Your task to perform on an android device: In the Balance app, I would like to listen to Sleep Meditation for Deep sleep so i can have a peaceful night's rest.
Image 0: 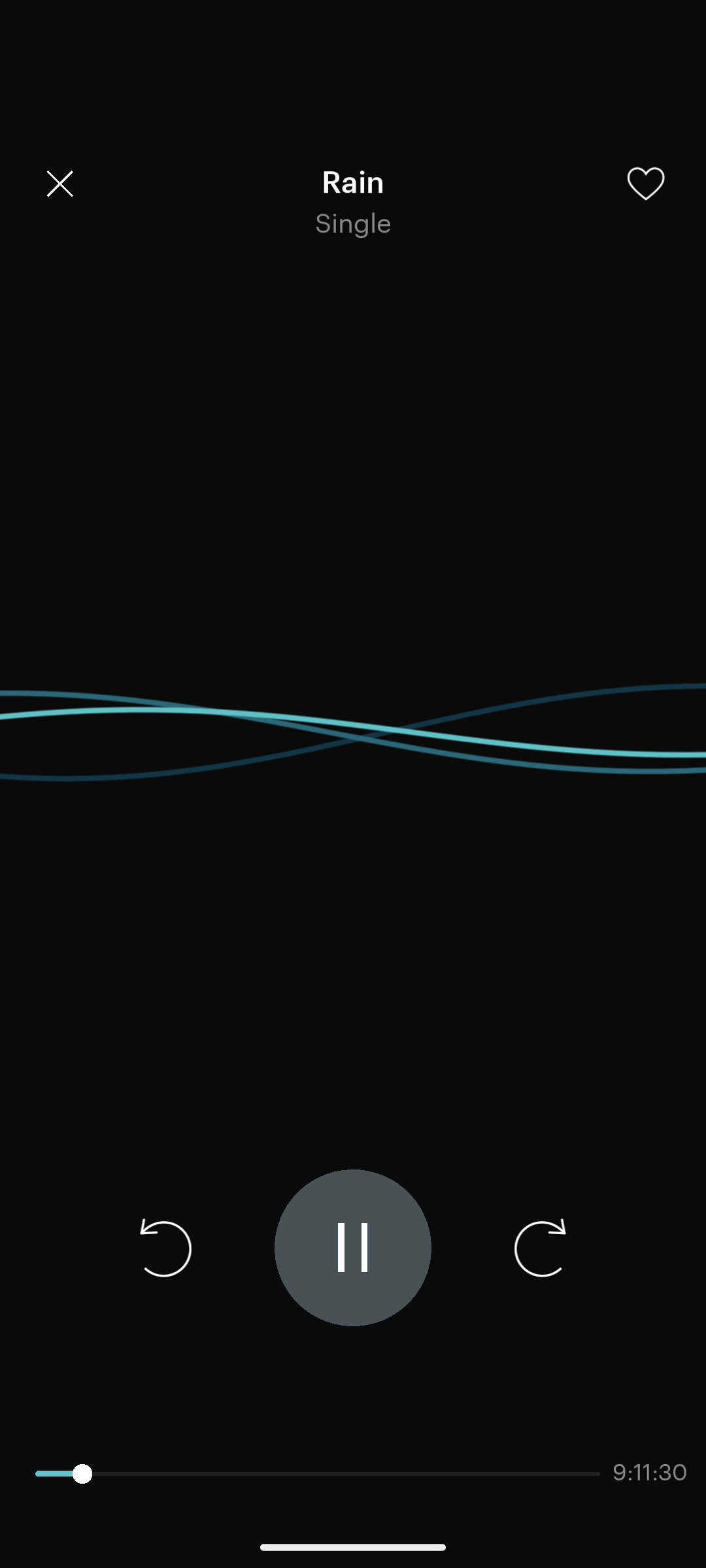
Click on the close icon
Step 0: click (46, 188)
Image 1: 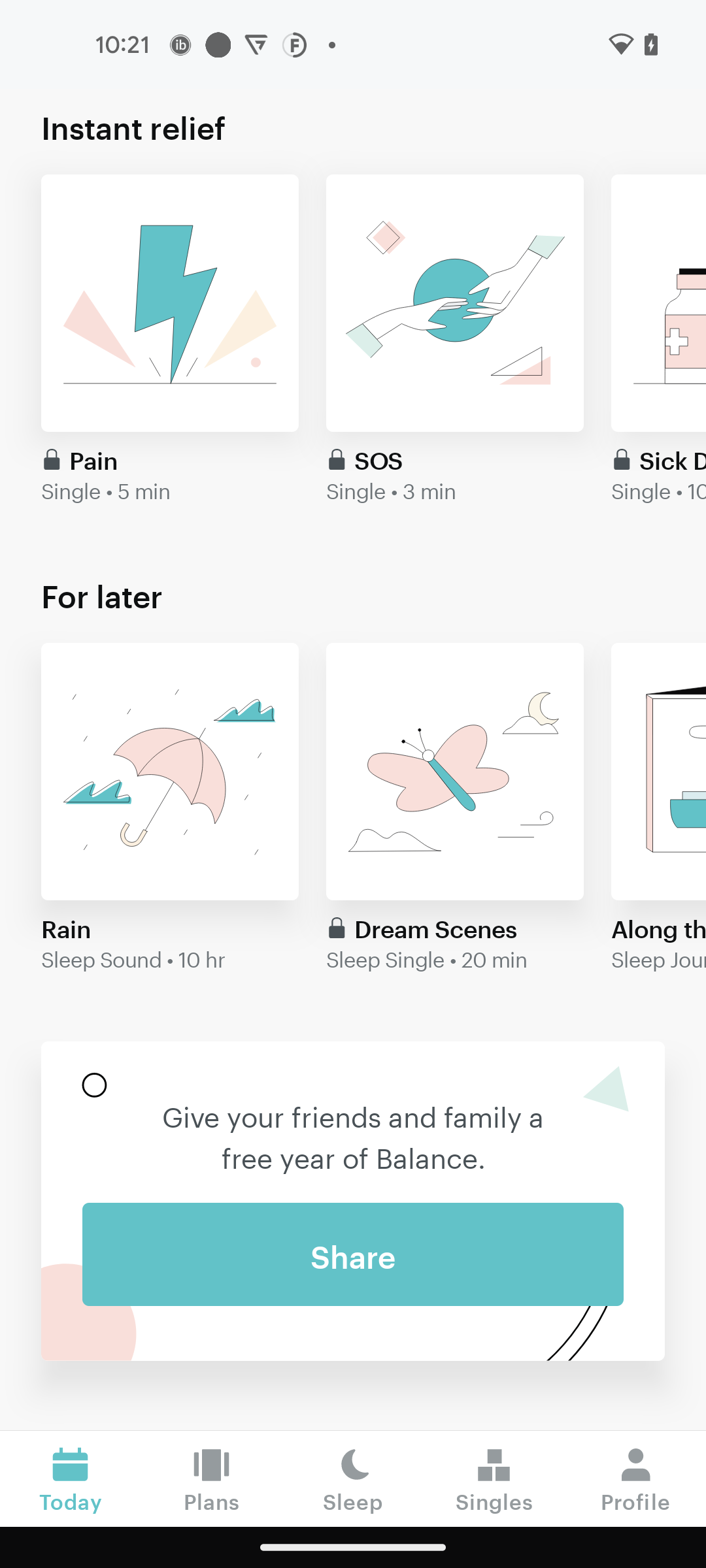
Click on the Sleep tab
Step 1: click (353, 1478)
Image 2: 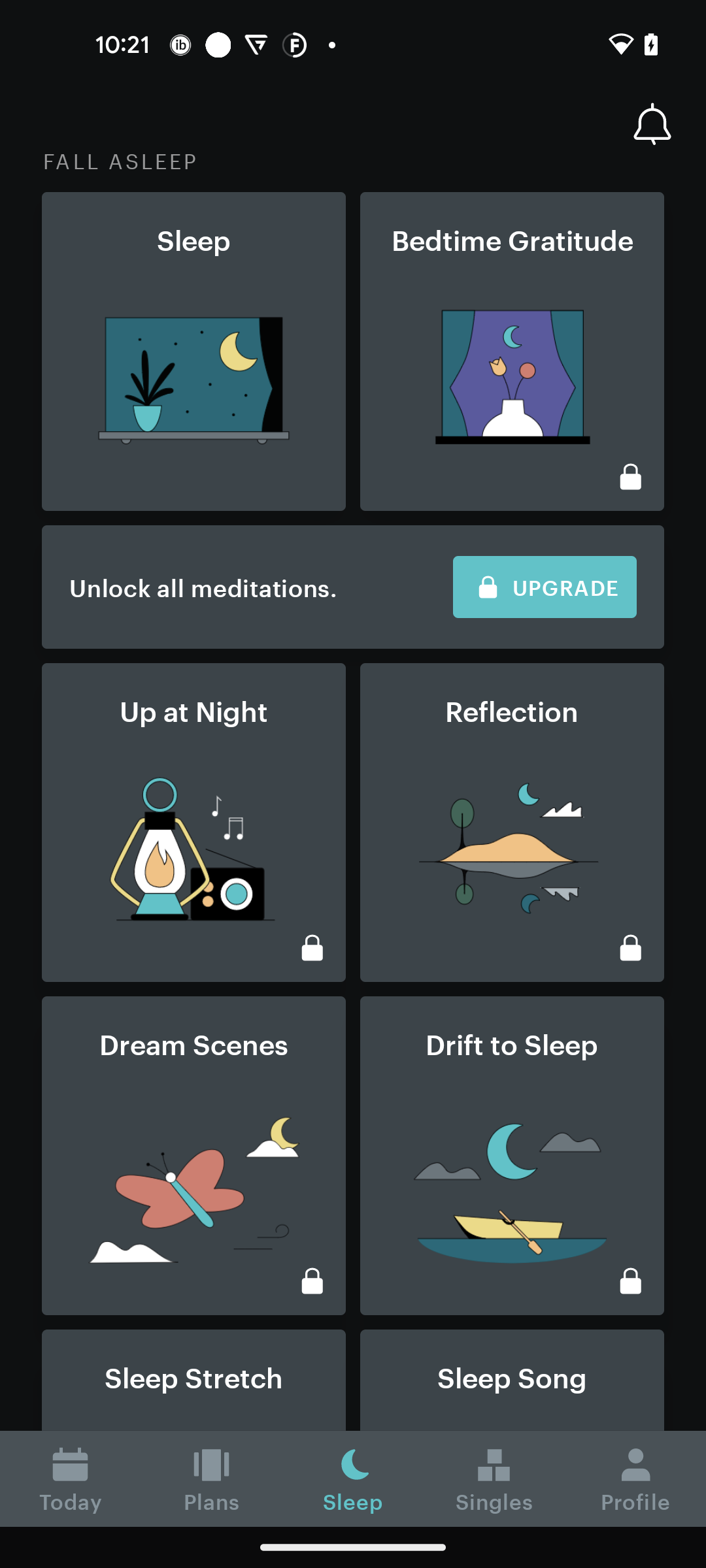
Click on the sleep option
Step 2: click (192, 346)
Image 3: 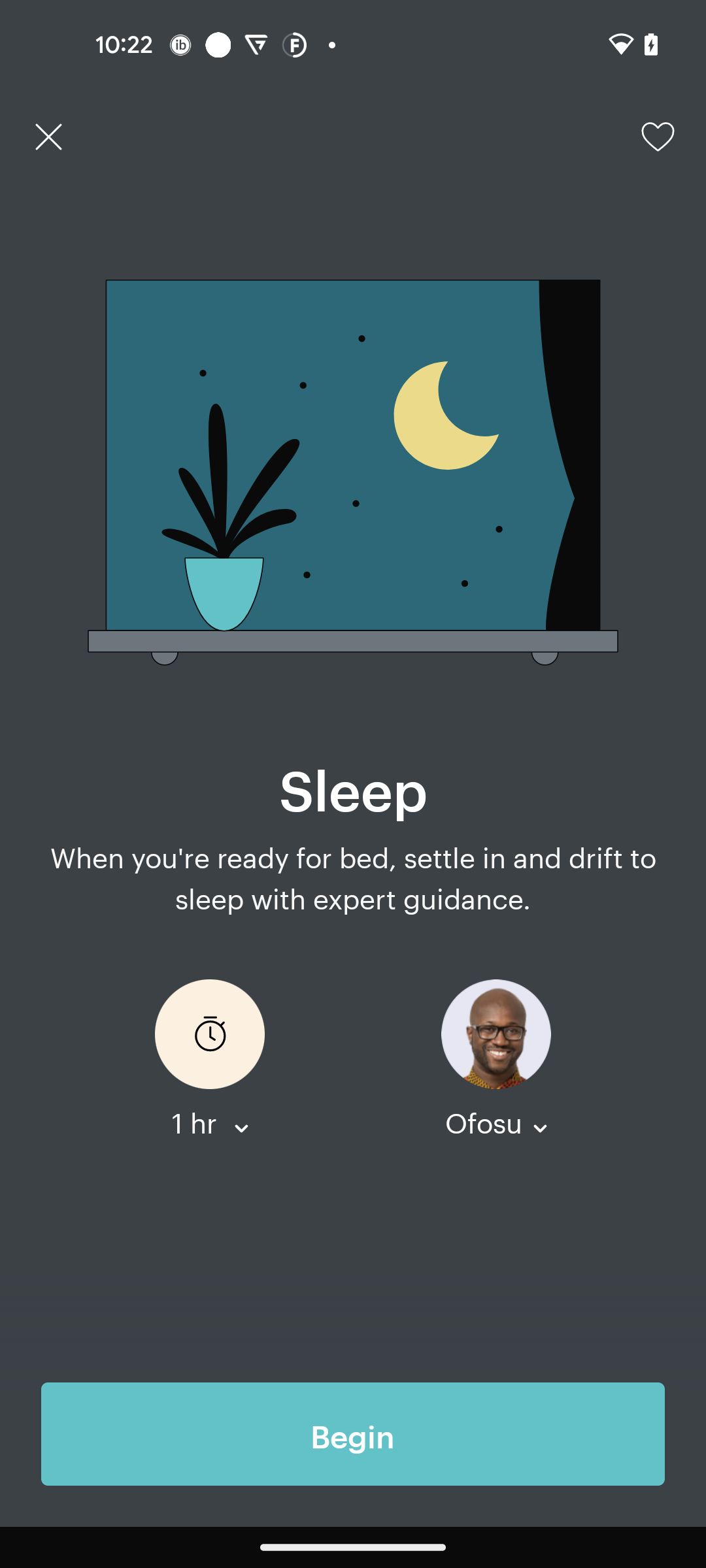
Click on the Begin button
Step 3: click (353, 1434)
Image 4: 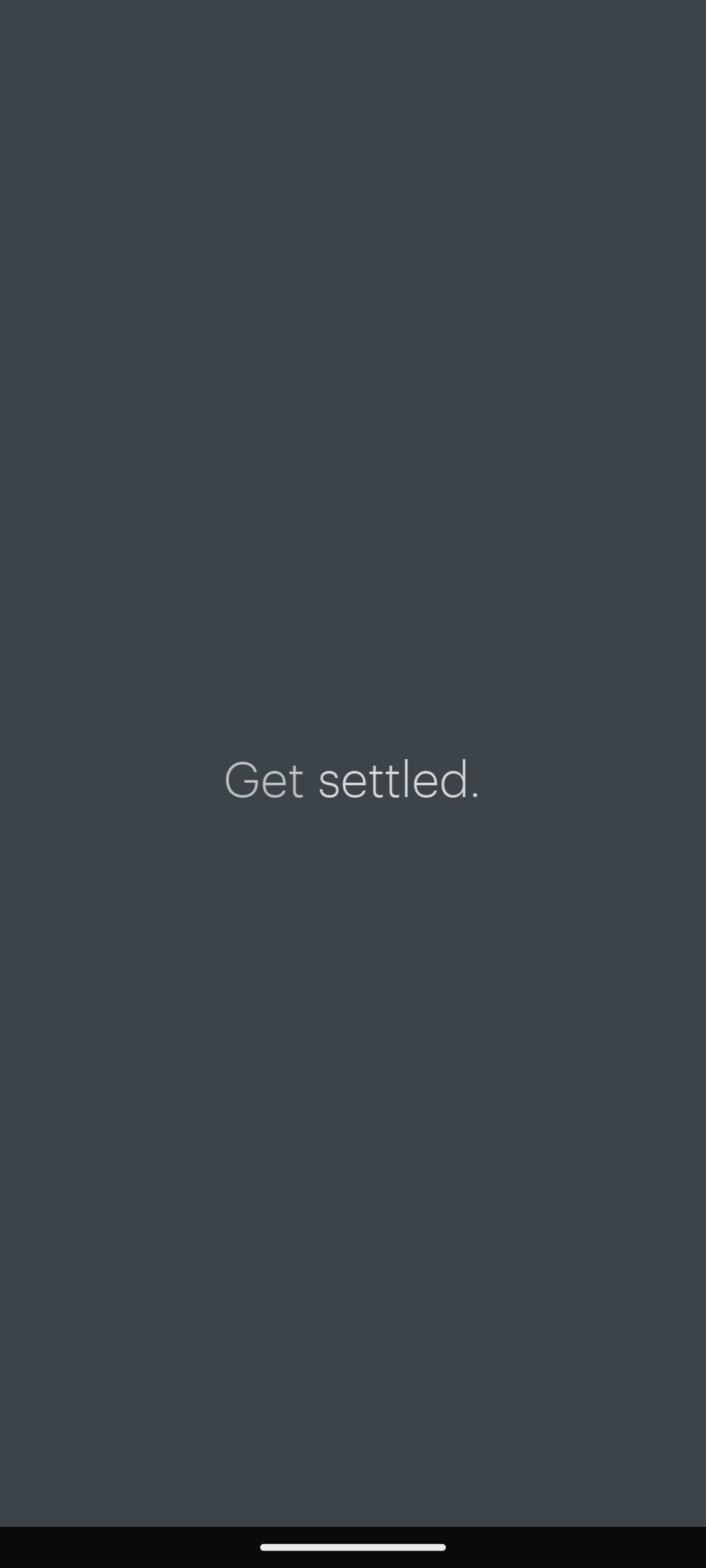
Click on the Begin button
Step 4: wait